Your task to perform on an android device: Utilizing the Bookaway app, find out the bus direction from its starting point to its ending.
Image 0: 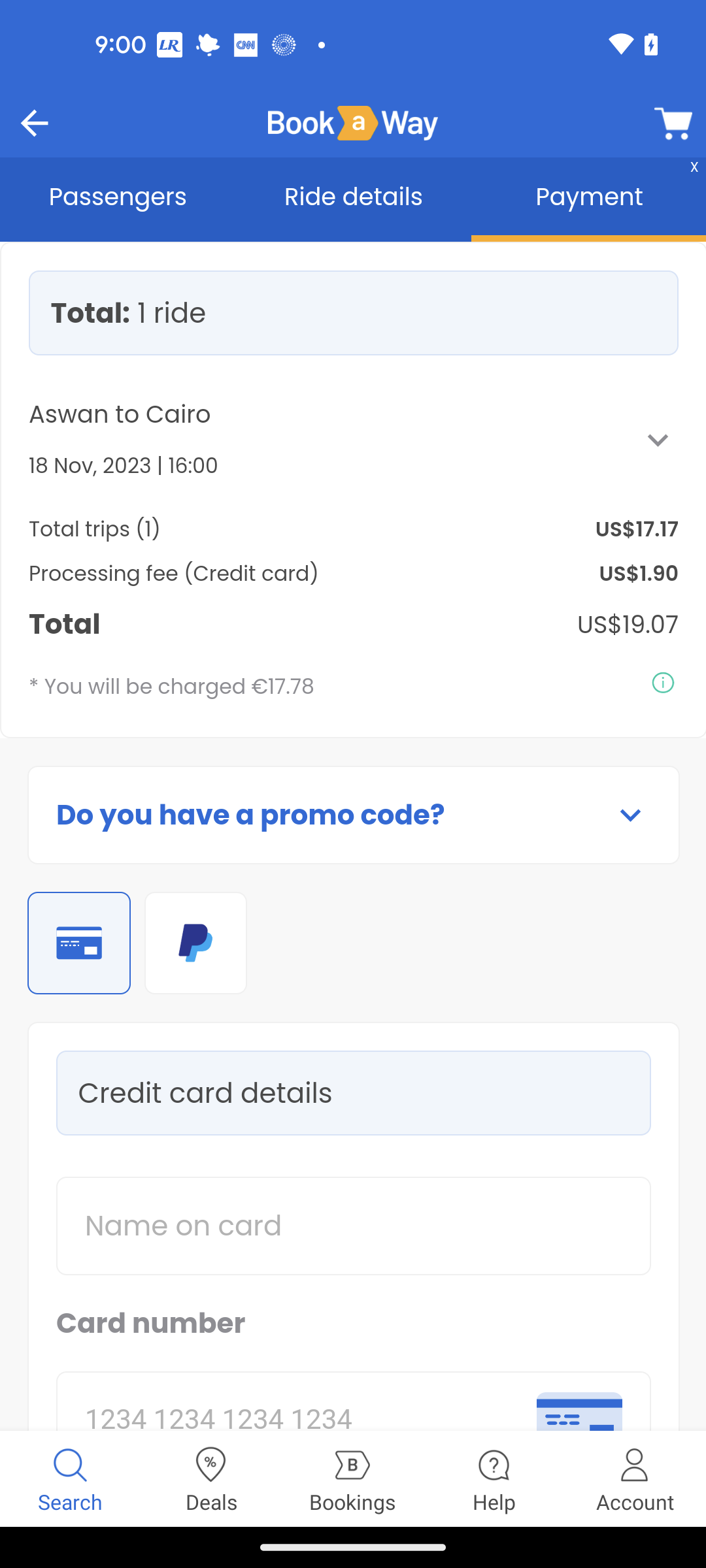
Go Back to the Previous Screen
Step 0: press back button
Image 1: 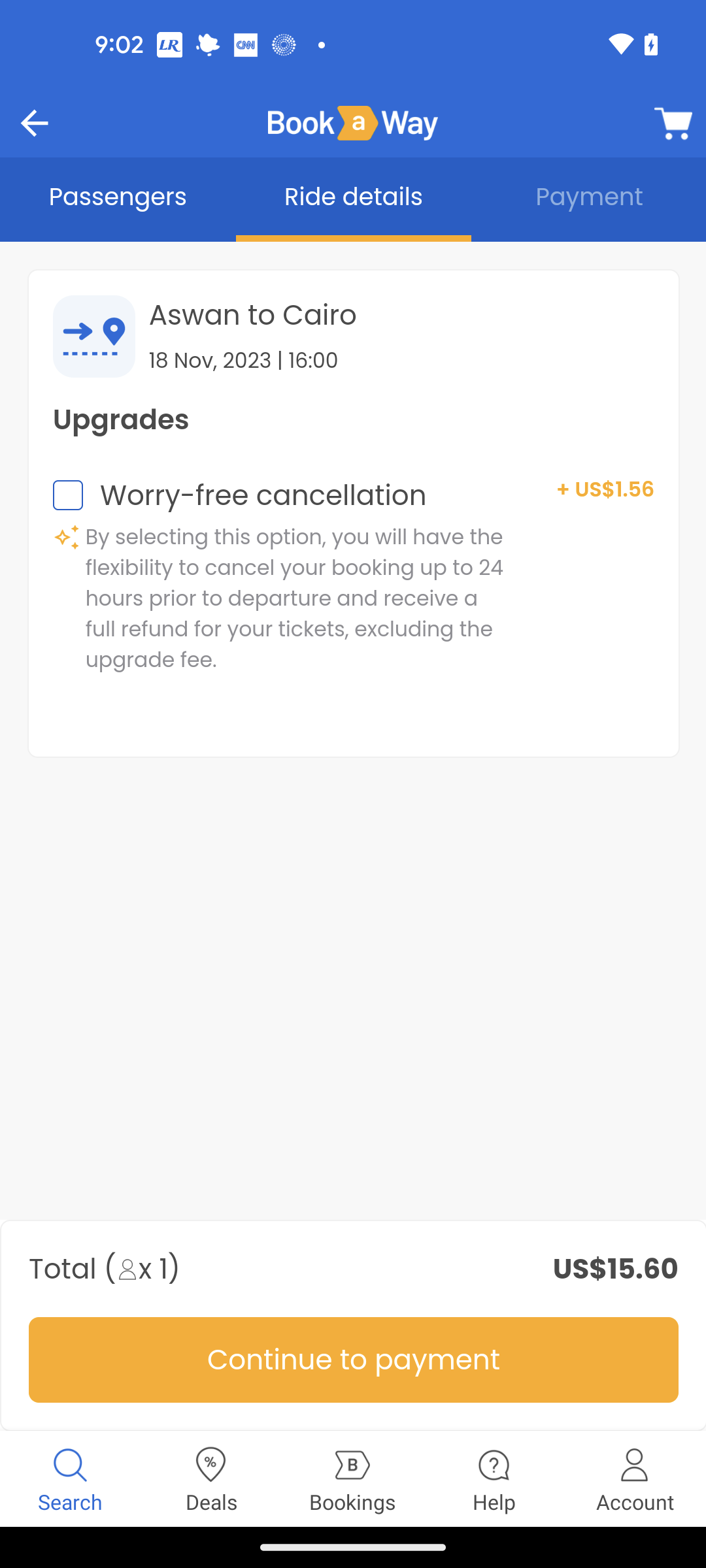
Go Back to the Previous Screen
Step 1: press back button
Image 2: 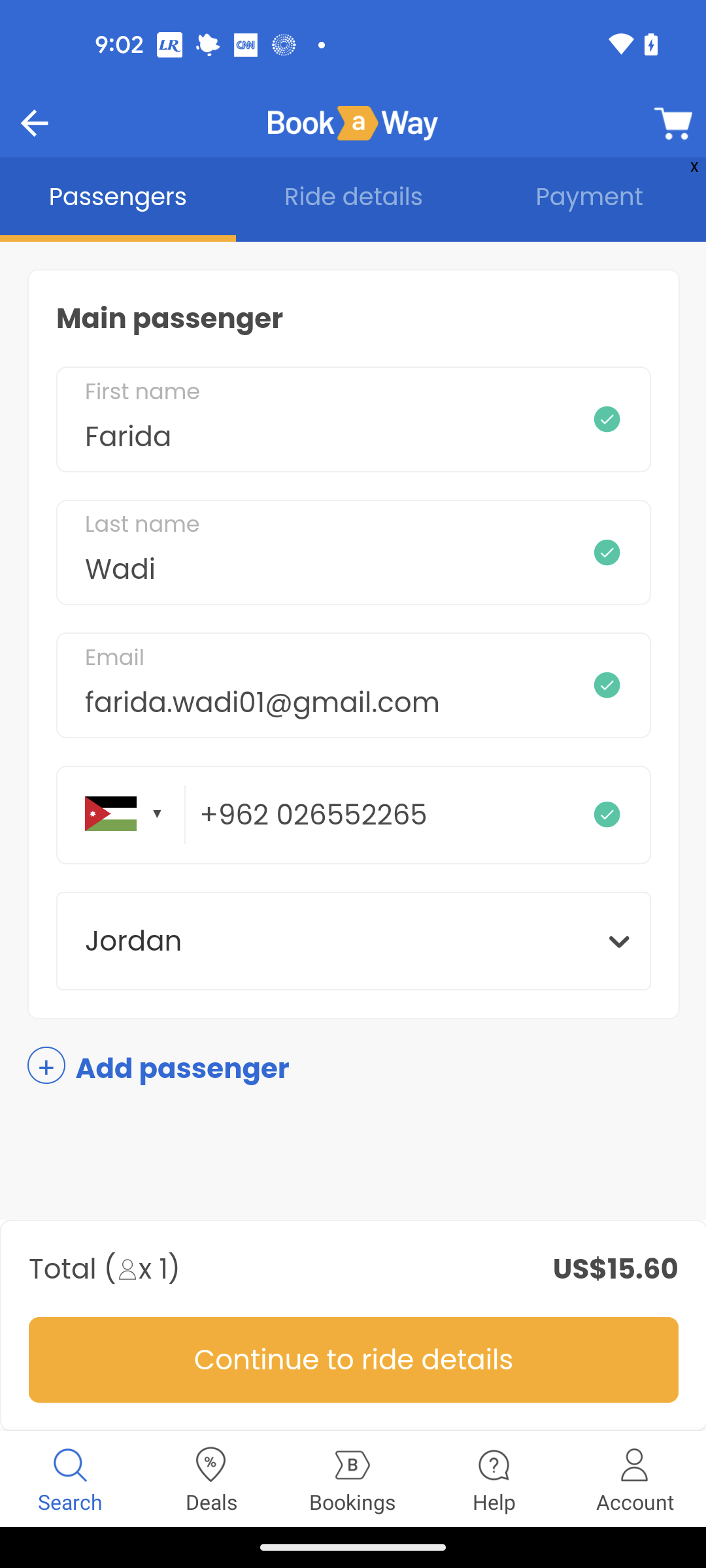
Go Back to the Previous Screen
Step 2: press back button
Image 3: 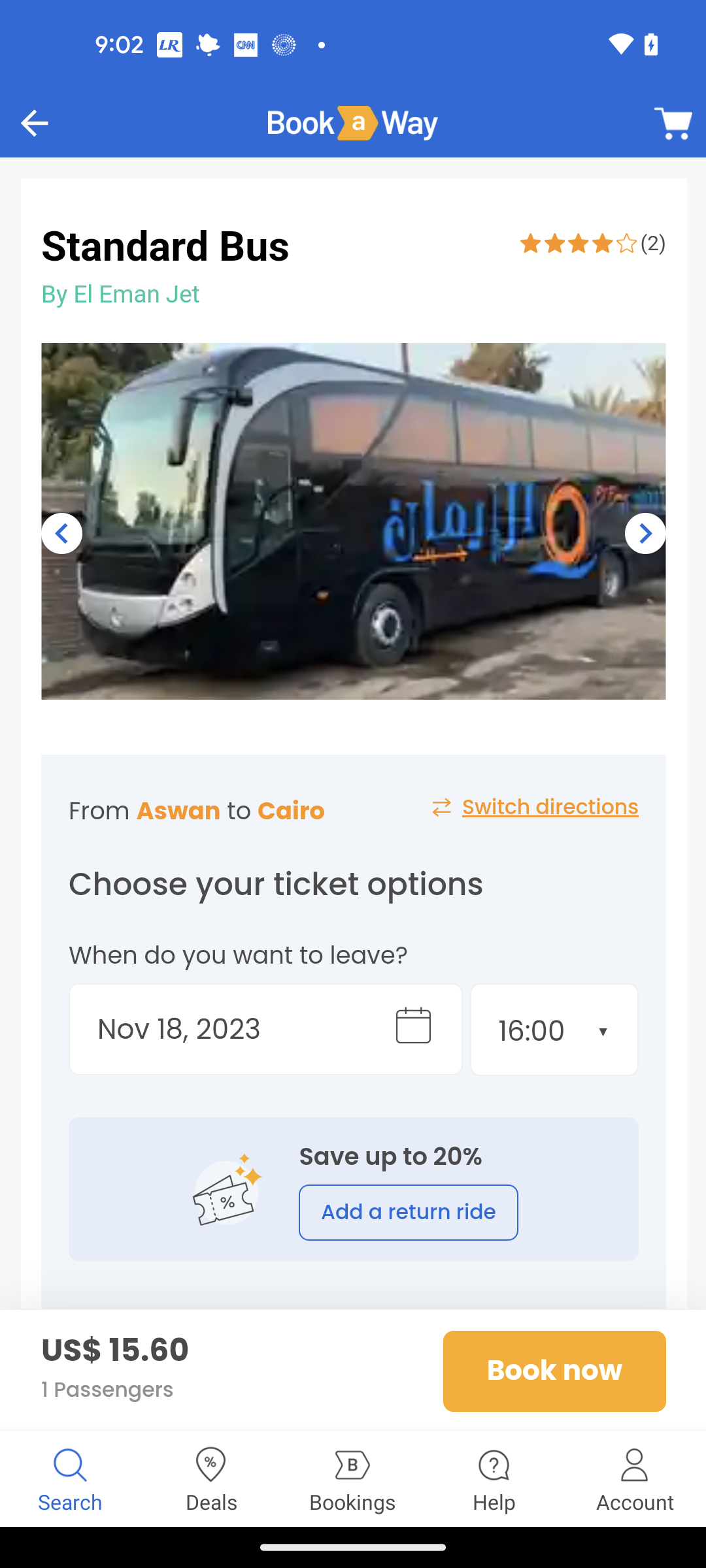
Swipe up to Direction map
Step 3: scroll down
Image 4: 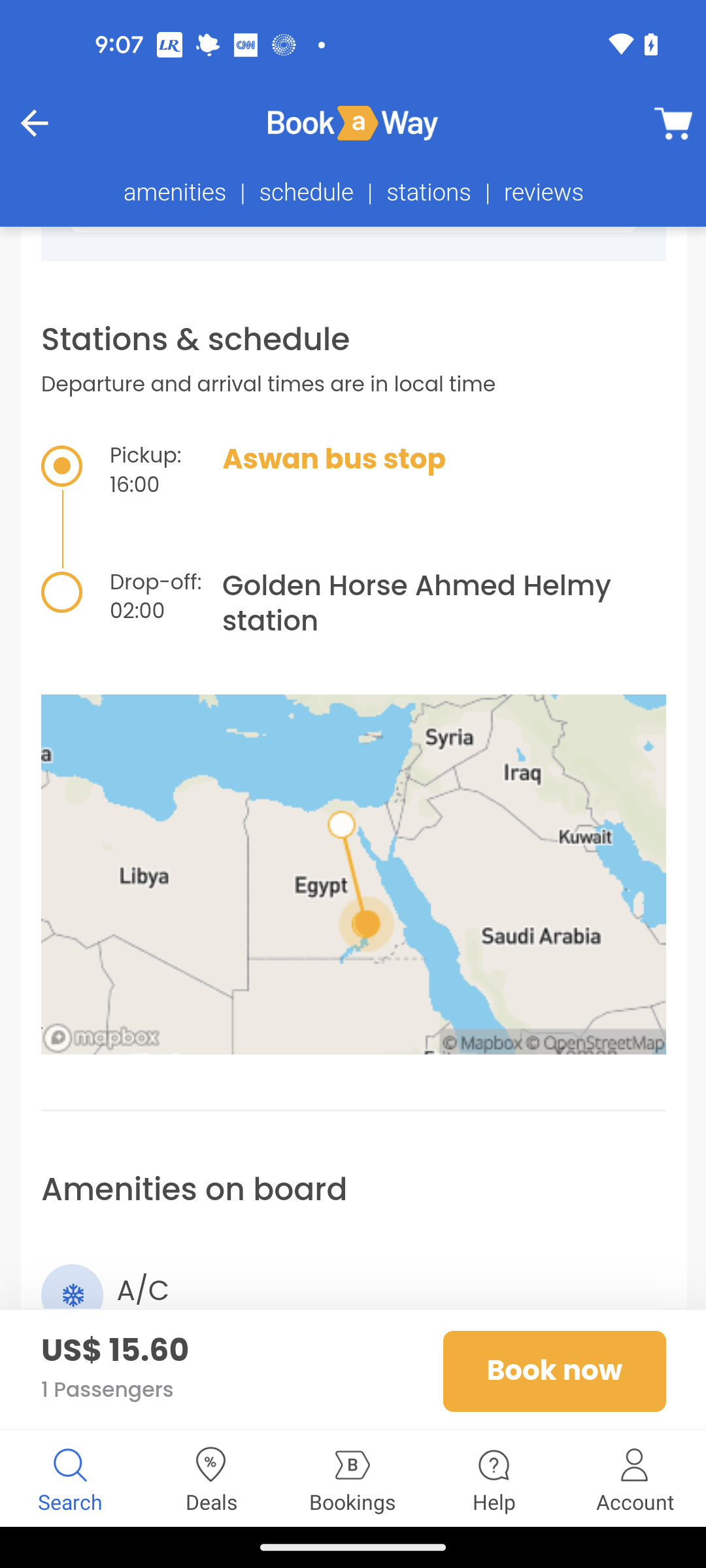
Click on the map
Step 4: click (354, 875)